Your task to perform on an android device: Share the location of Funes with my friend, natalie.Larson19998@gmail.com, so that she can also join us for the trip.
Image 0: 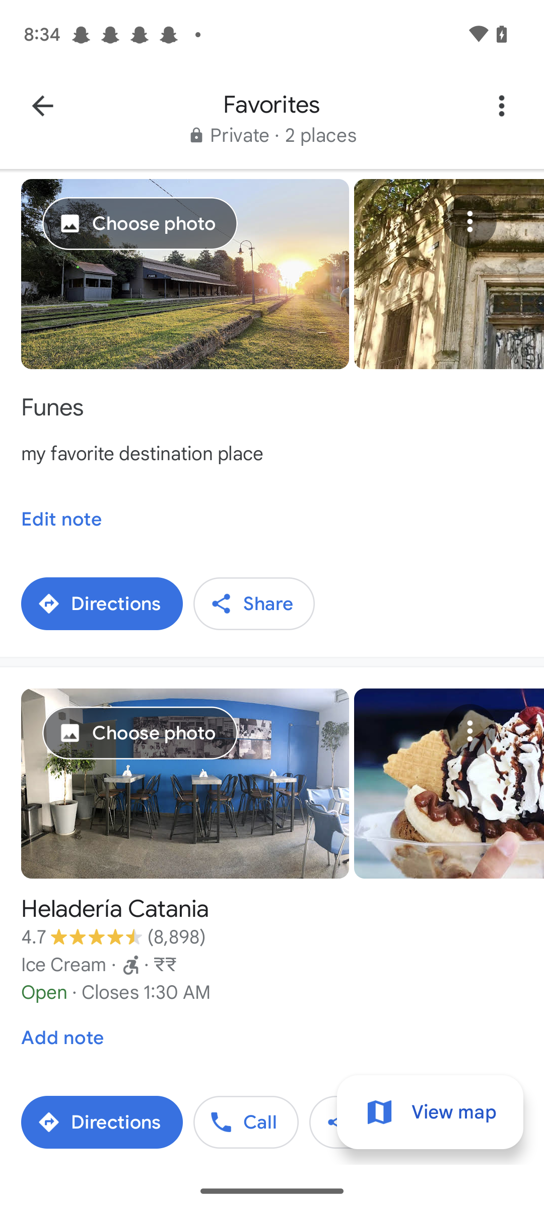
Click on the share icon just below the Funes location.
Step 0: click (254, 603)
Image 1: 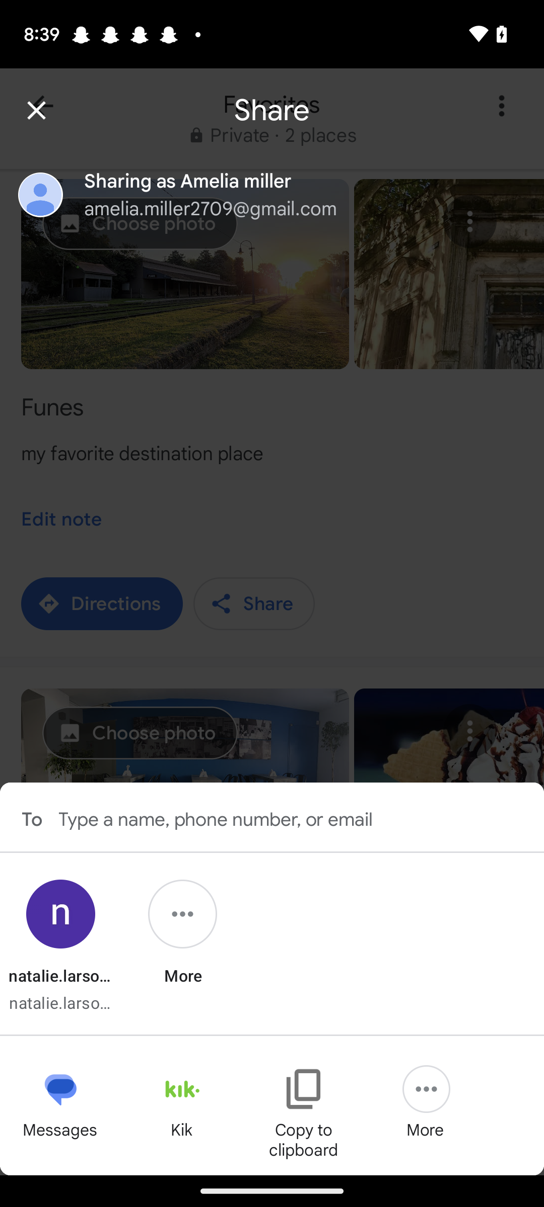
click on the three dots at the bottom.
Step 1: click (426, 1089)
Image 2: 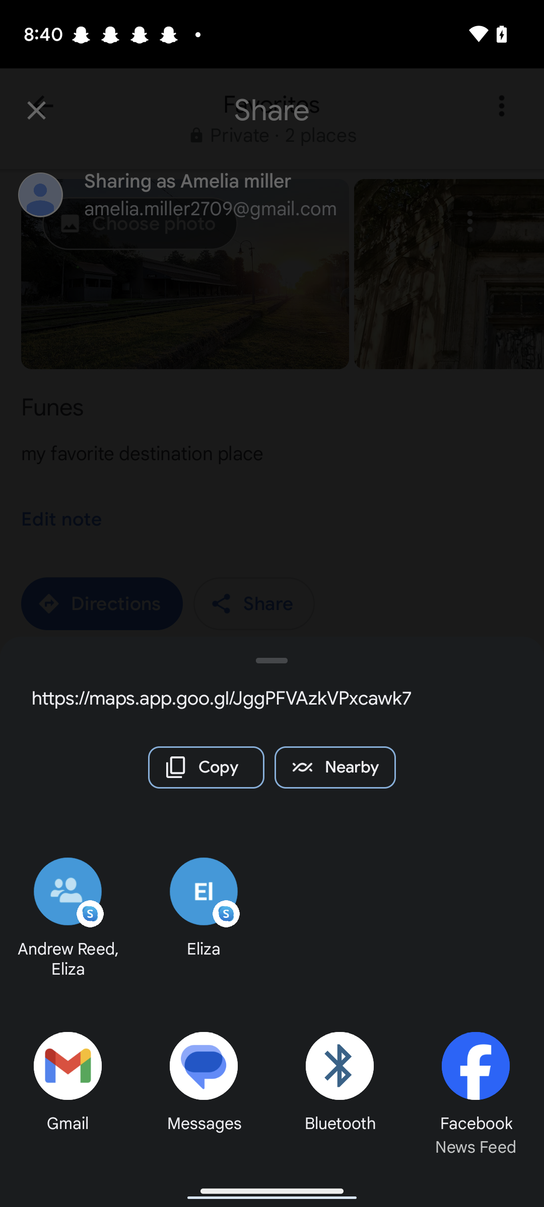
Click on the Gmail Icon at the bottom left corner.
Step 2: click (68, 1086)
Image 3: 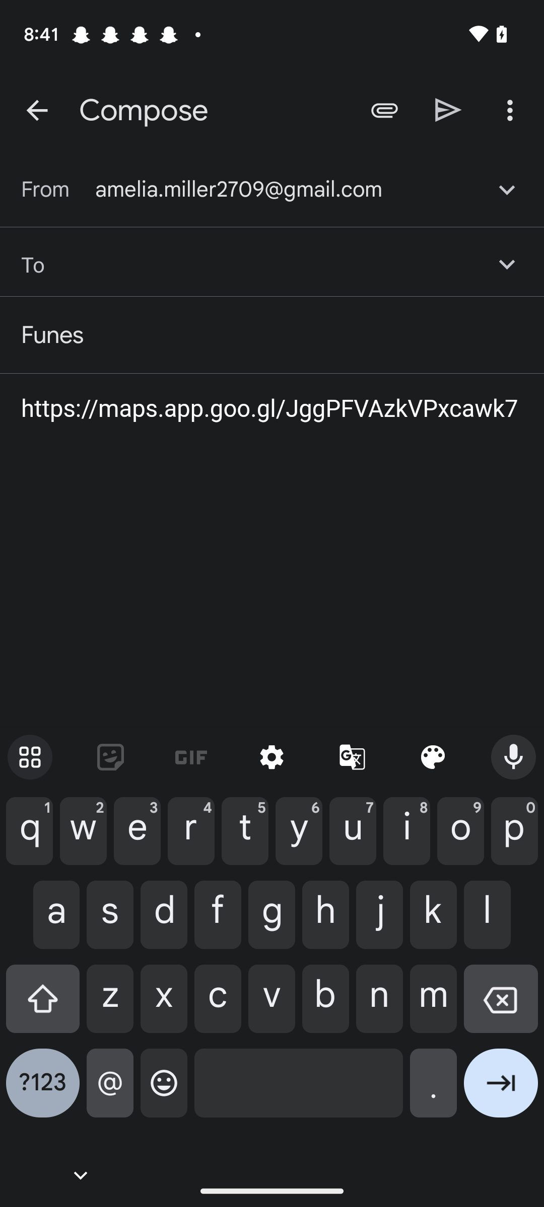
Type id-natalie.Larson19998@gmail.com in the input box.
Step 3: type "natalie.Larson19998@gmail.com "
Image 4: 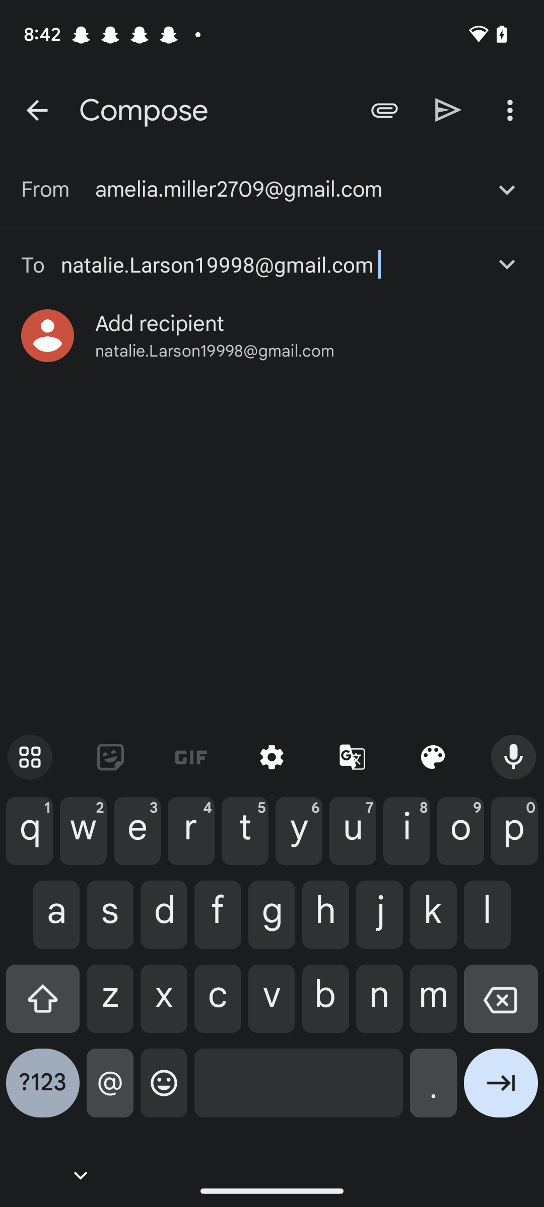
Click on the share icon on the left side of the three dots in the top right corner.
Step 4: click (448, 110)